Your task to perform on an android device: I want to keep track of the currency exchange rate in order to get a fair exchange rate. 
Image 0: 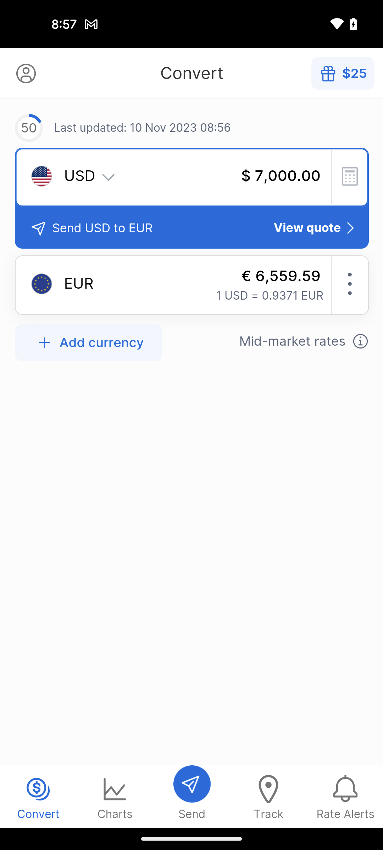
click on the charts tab at the bottom of the screen
Step 0: click (115, 797)